Your task to perform on an android device: I decided to go for dinner with my family, so I browsed restaurants that gave me the best quality food. I also wanted to view restaurant menus.
Image 0: 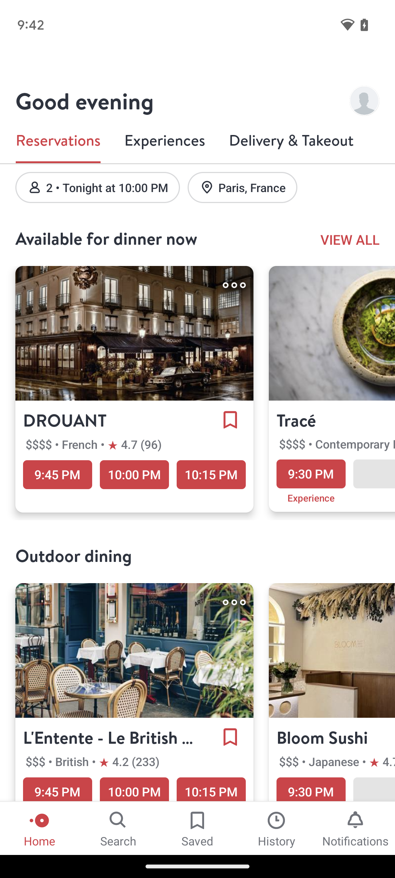
Step 0: wait
Image 1: 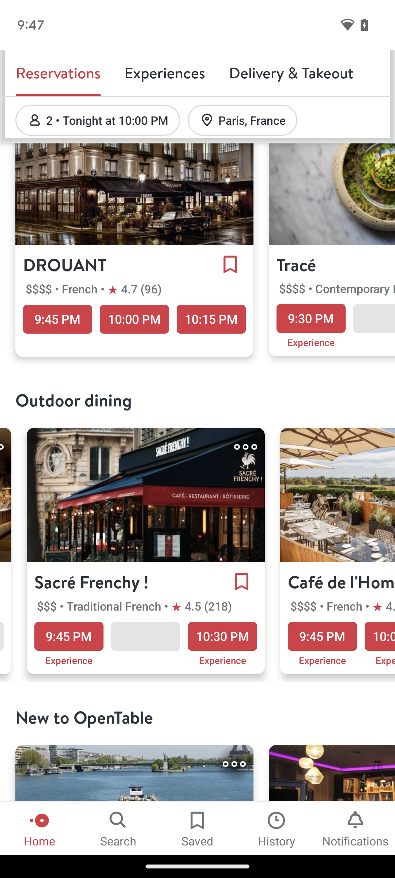
Tap on the sacre Frenchy reasturant present on the screen.
Step 1: click (146, 495)
Image 3: 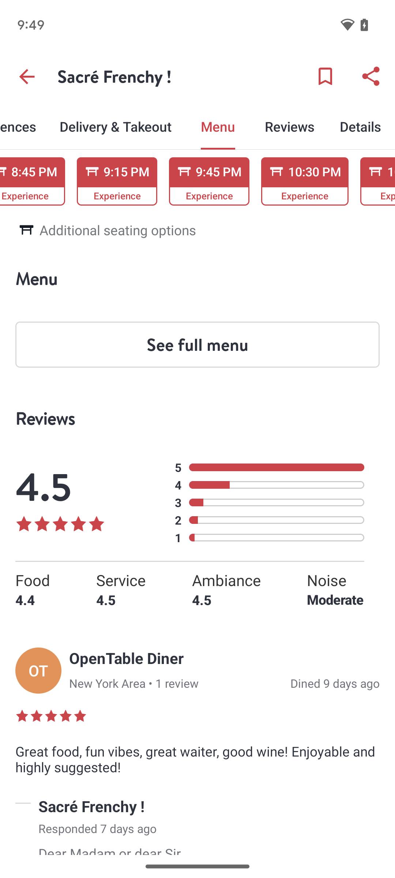
Click on the see full menu
Step 3: click (197, 344)
Image 4: 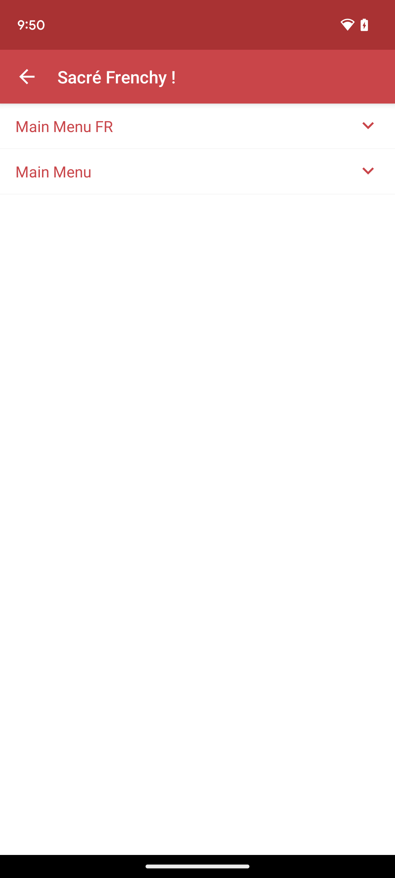
Tap the main menu.
Step 4: click (197, 171)